Your task to perform on an android device: Share the crispy chicken katsu curry recipe with Richard, as he loves the dish a lot.
Image 0: 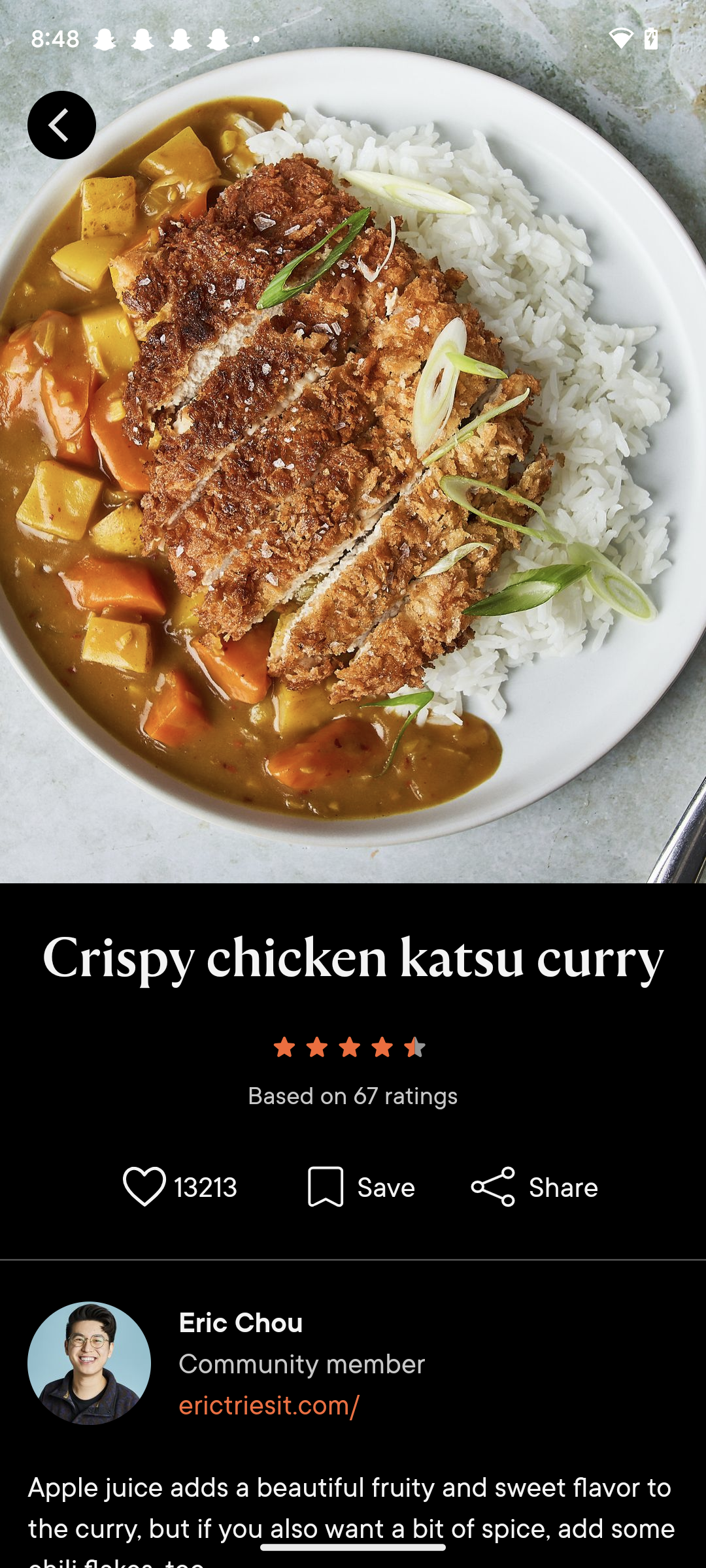
Click on the Share option in the middle right side of the screen.
Step 0: click (535, 1186)
Image 1: 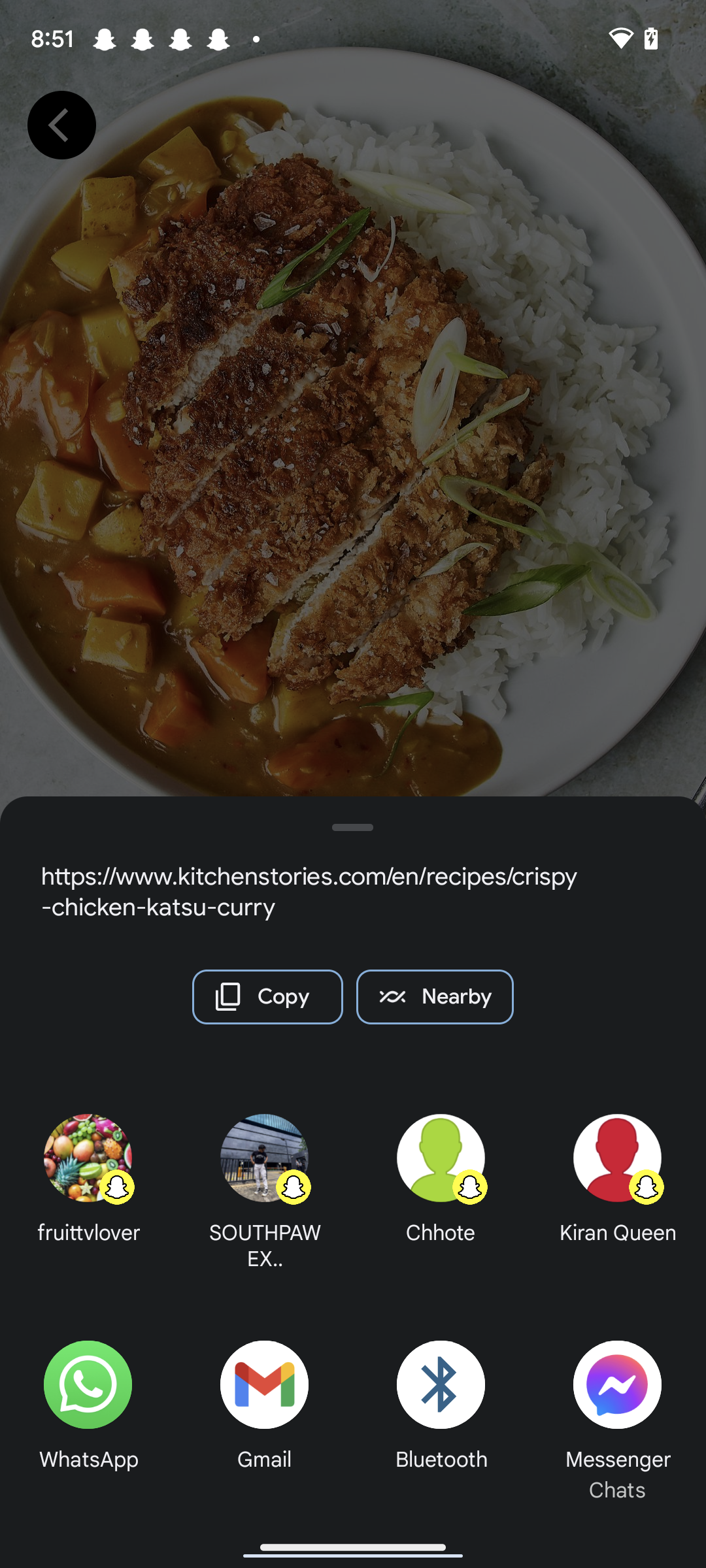
Click on Gmail option at the bottom of the screen.
Step 1: click (237, 1365)
Image 2: 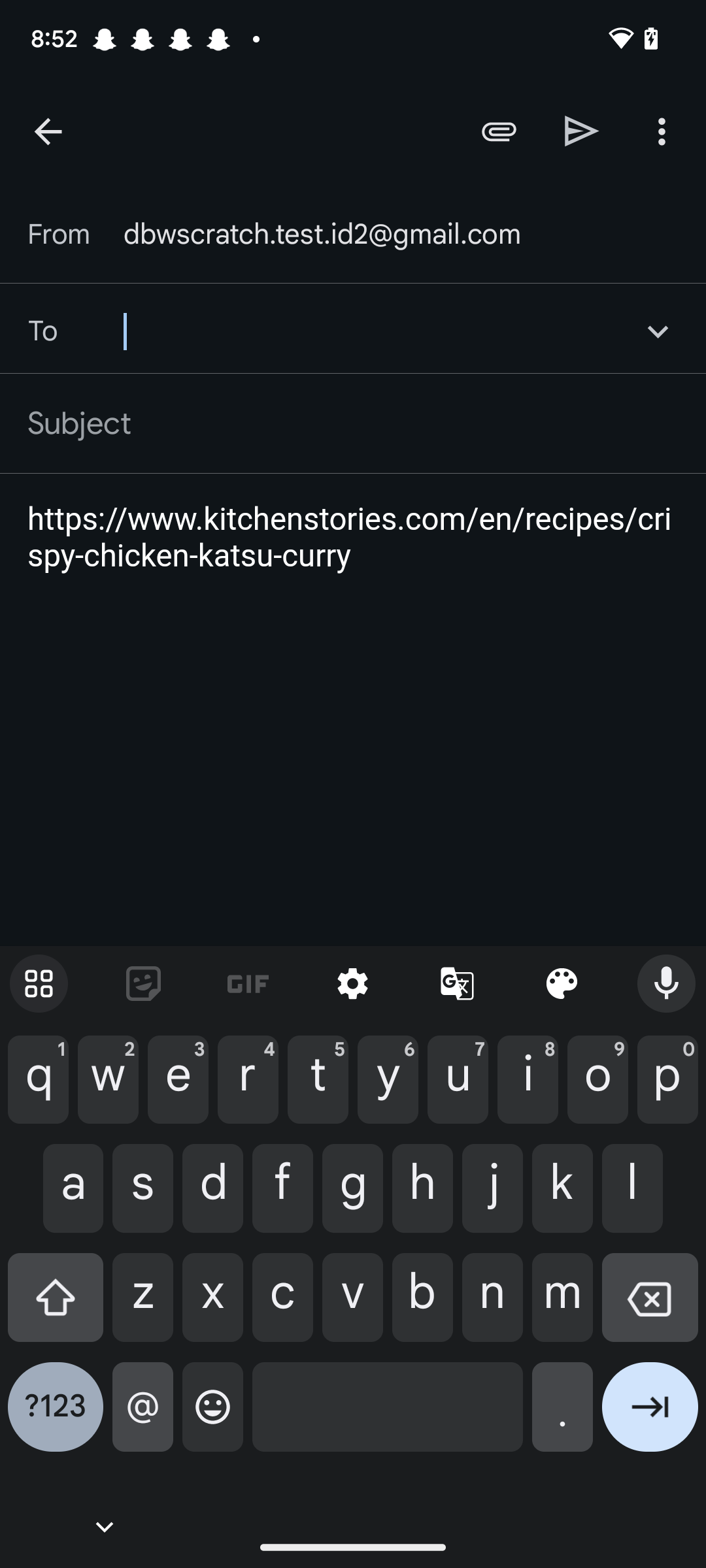
Type richard.wagner@example.com in the text field.
Step 2: type "richard.wagner@example.com"
Image 3: 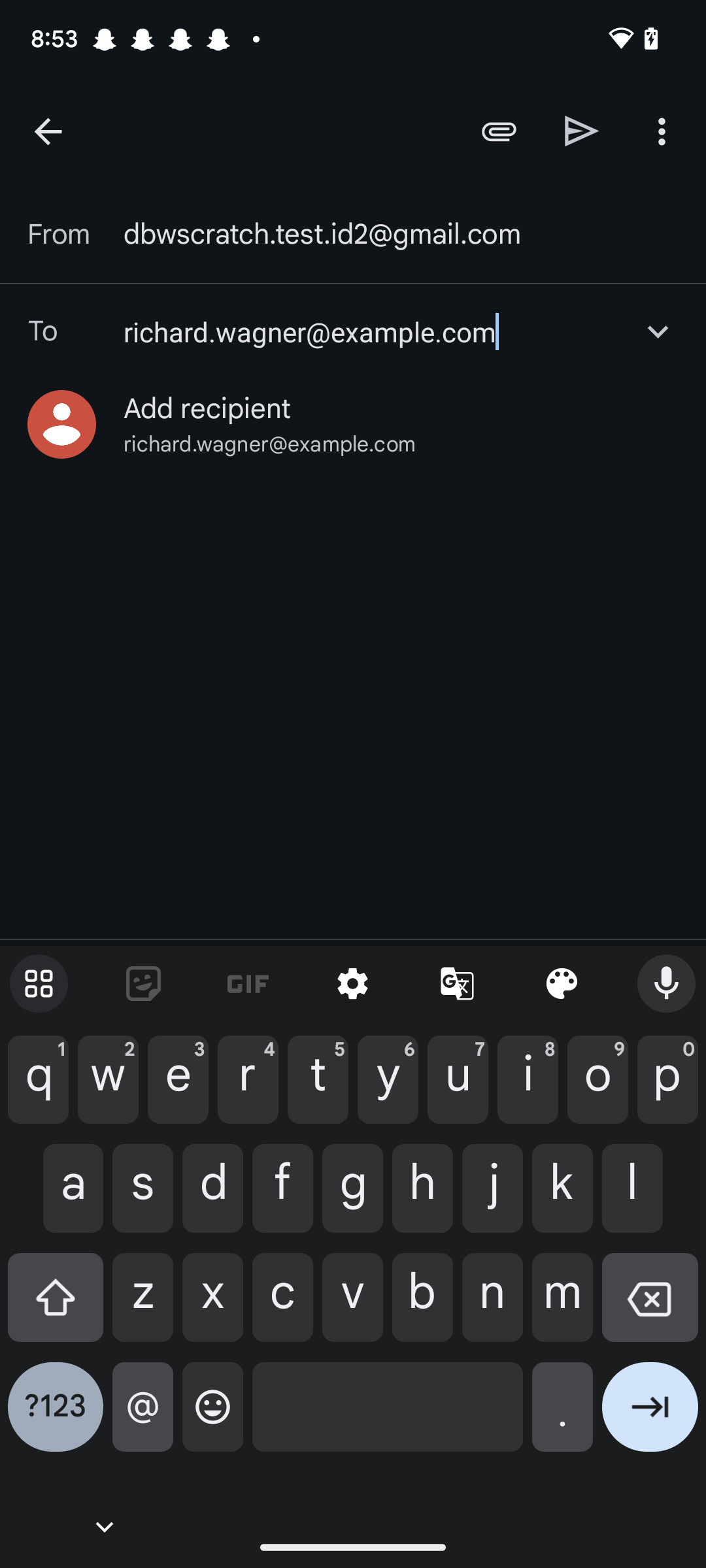
Click on the send icon at the top of the screen.
Step 3: click (582, 131)